Your task to perform on an android device: I want to evaluate the cost of the best selling chairs  products , so i would like to see more products that are similar through using amazon app
Image 0: 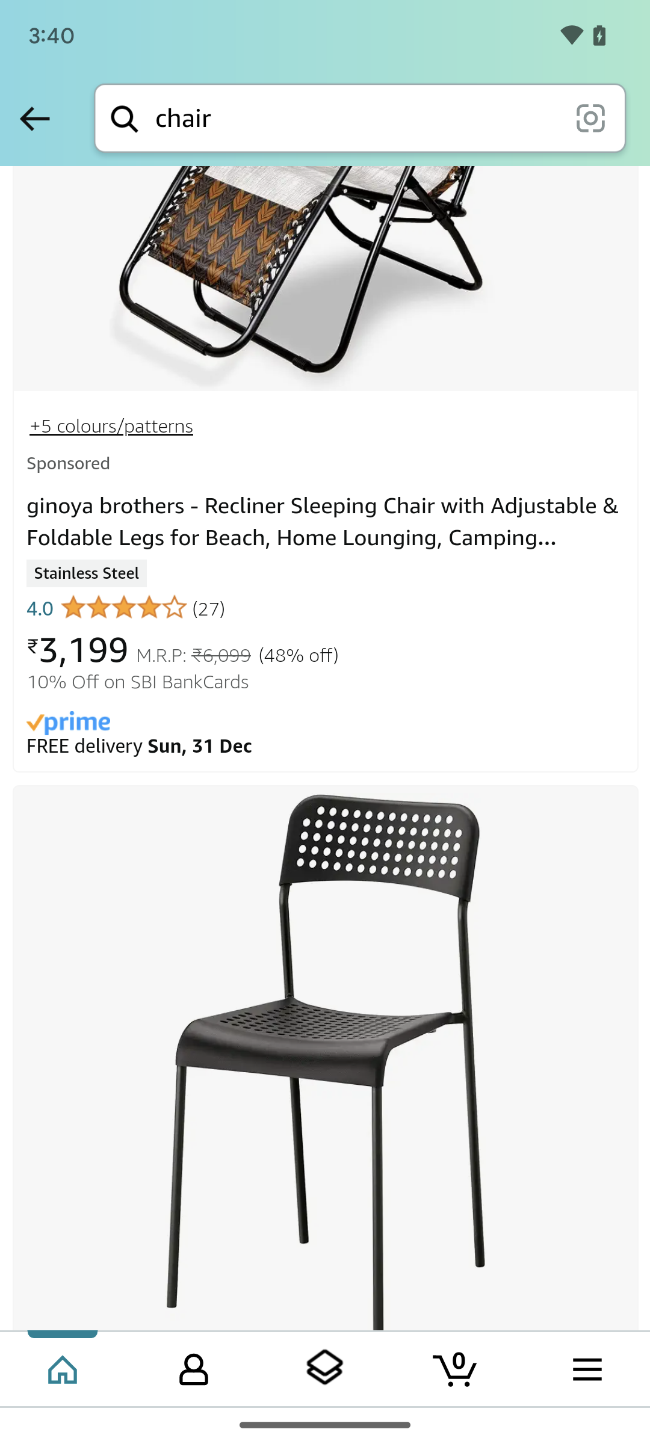
click on the option available at the screen to view details 
Step 0: click (325, 1061)
Image 1: 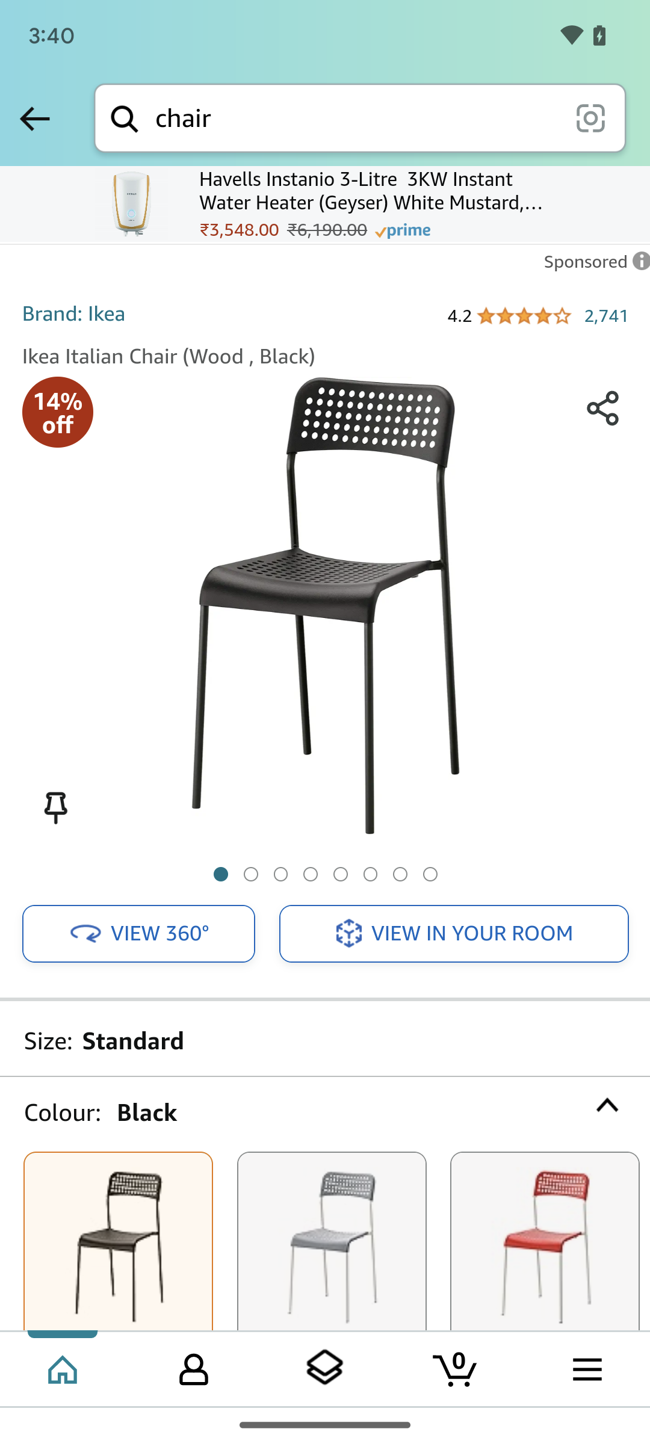
swipe down at the screen to view similar item at the screen
Step 1: scroll down
Image 2: 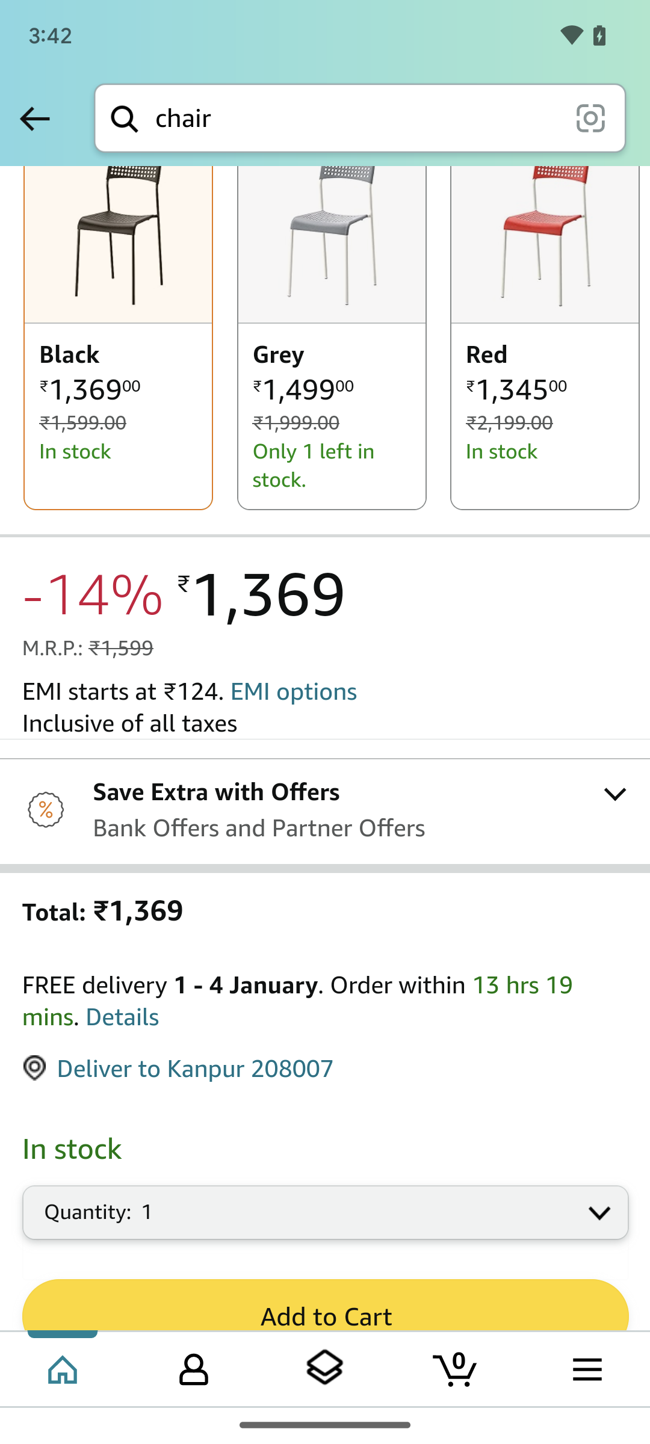
swipe down at the screen to view similar item at the screen
Step 2: scroll down
Image 3: 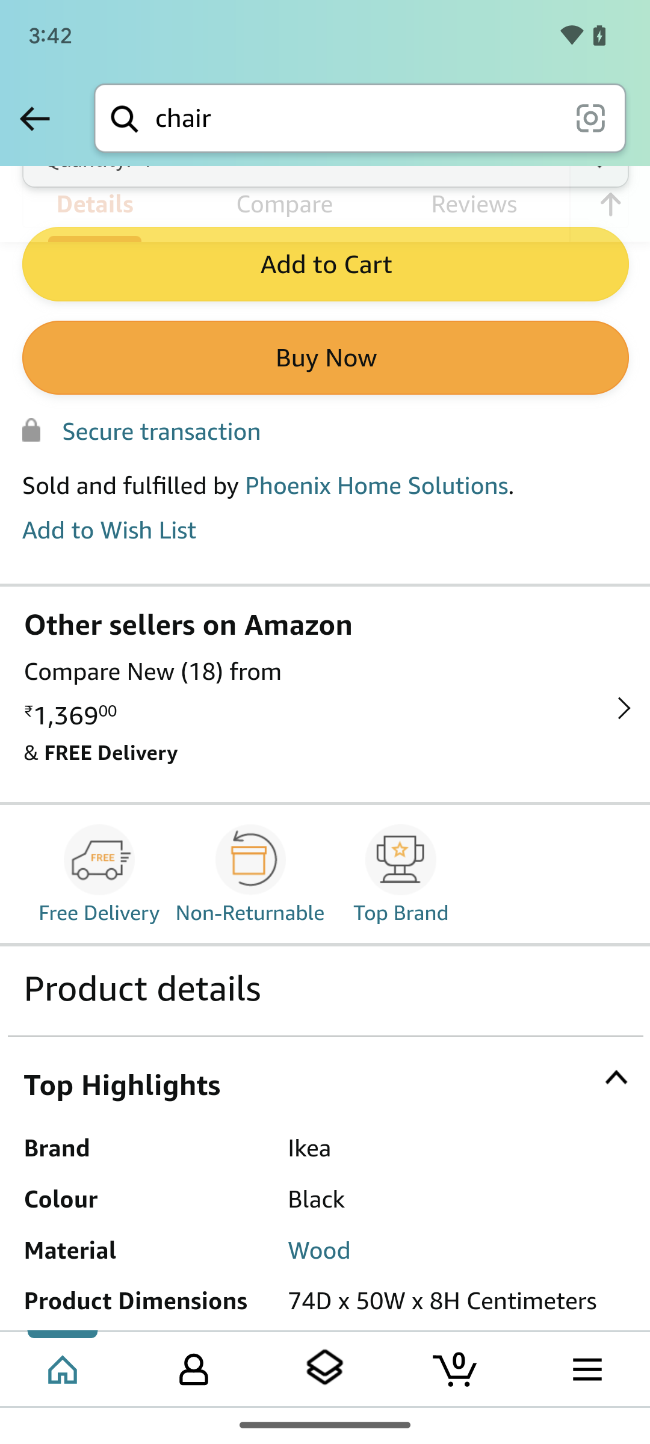
swipe down at the screen to view similar item at the screen
Step 3: scroll down